Your task to perform on an android device: I want to search for the word "anesthesia" on the current page and highlight it.
Image 0: 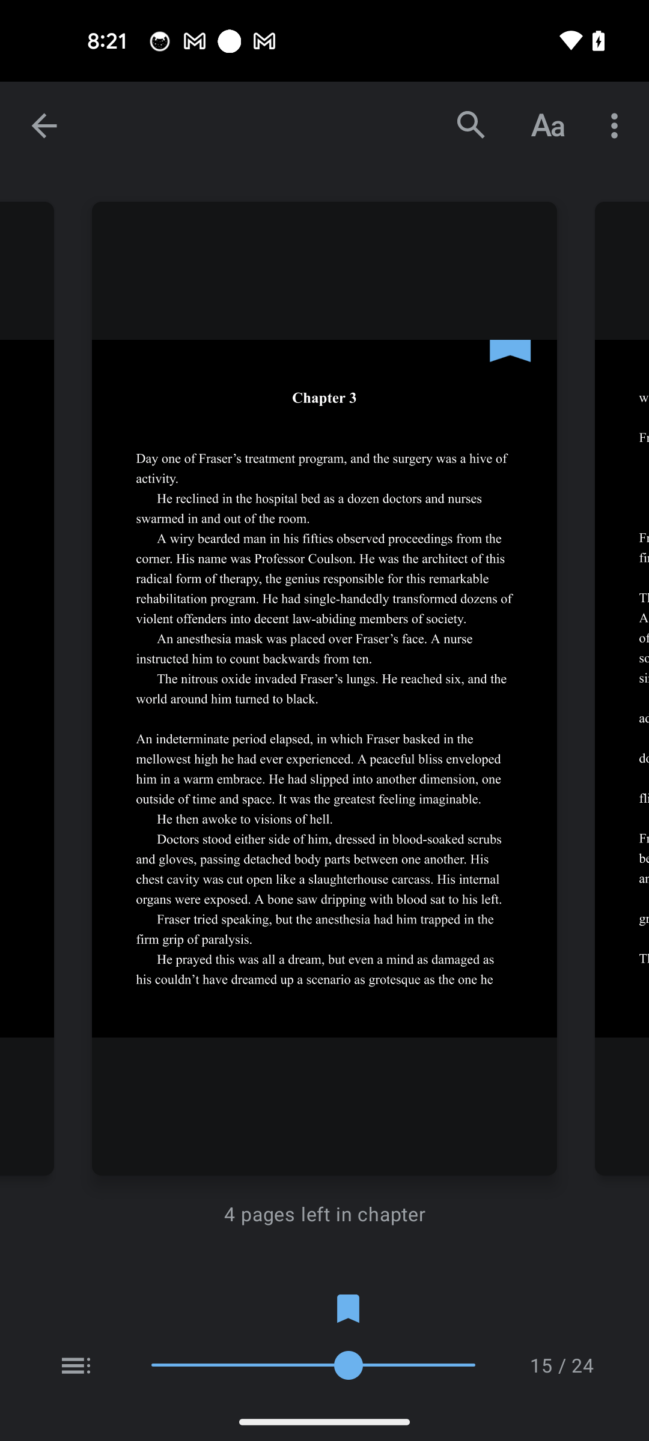
Tap on the search icon at the top of the screen
Step 0: click (471, 125)
Image 1: 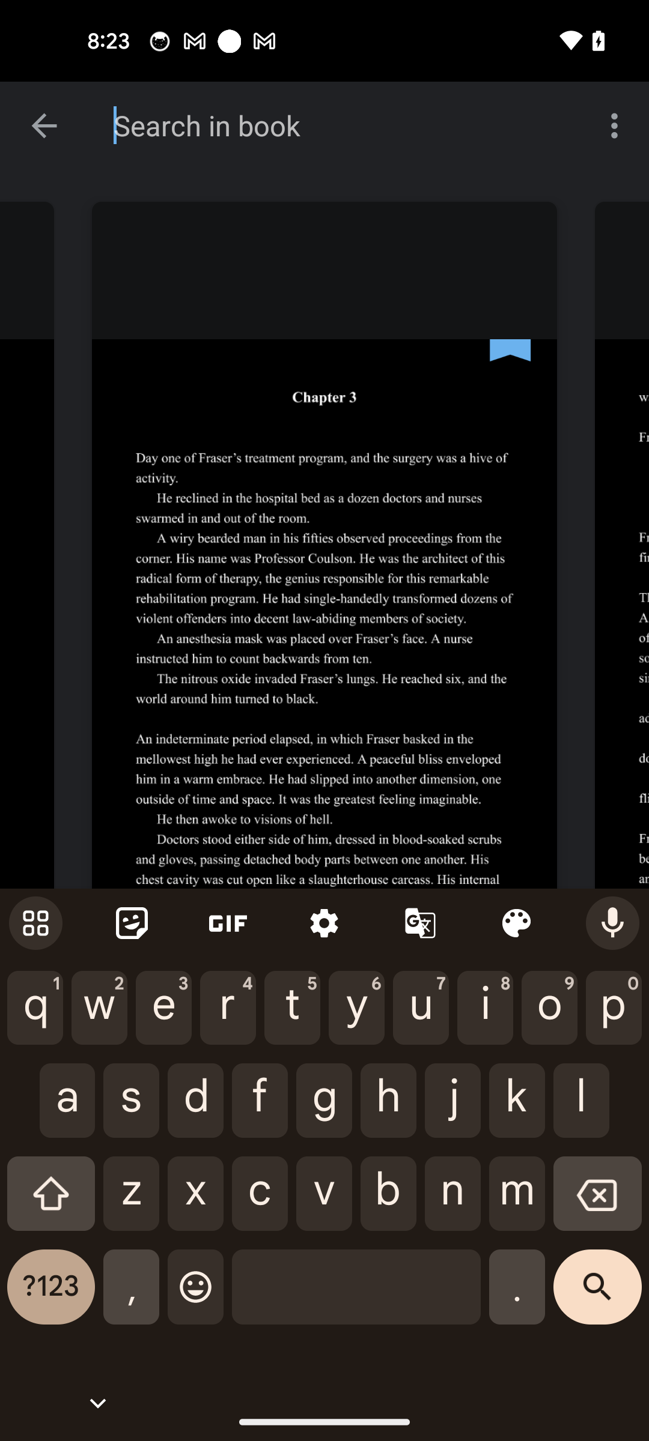
Search for the anesthesia
Step 1: type "anesthesia"
Image 2: 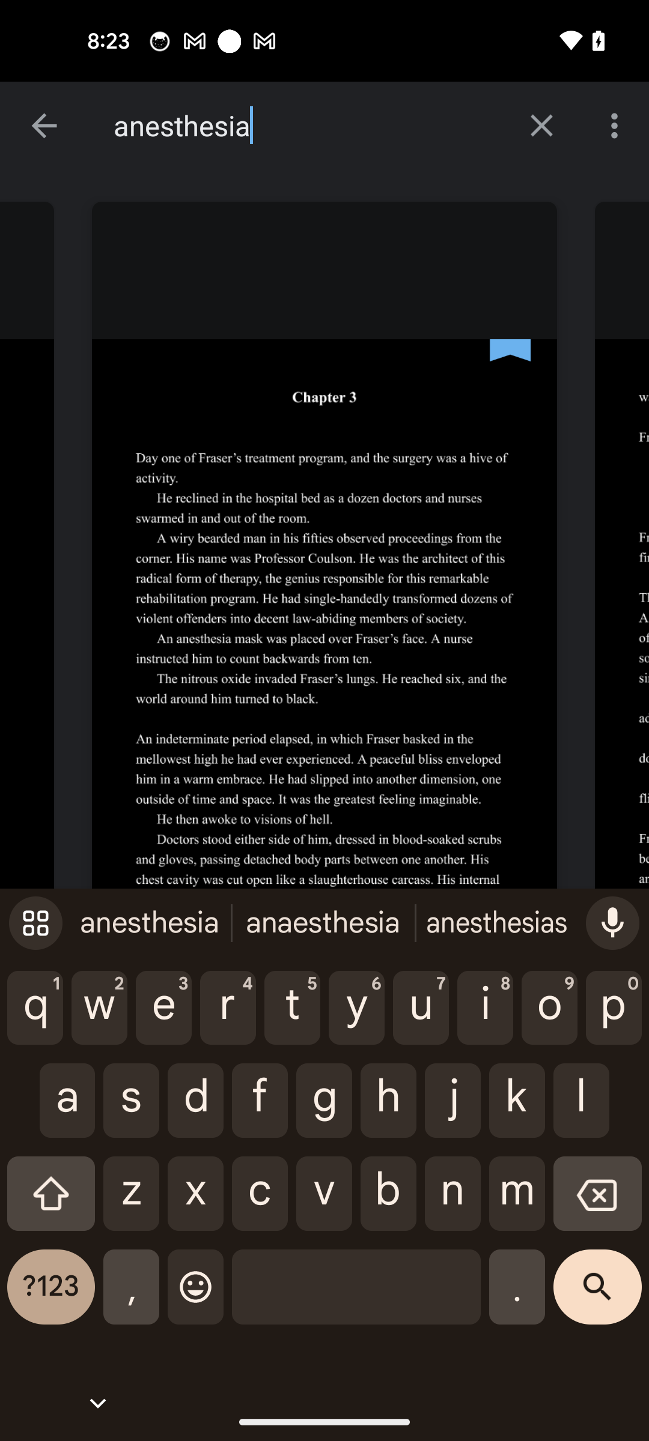
Tap on the search button at the bottom right corner of the screen
Step 2: click (597, 1296)